Your task to perform on an android device: I want to increase the sound quality to high so that the voice is clear.
Image 0: 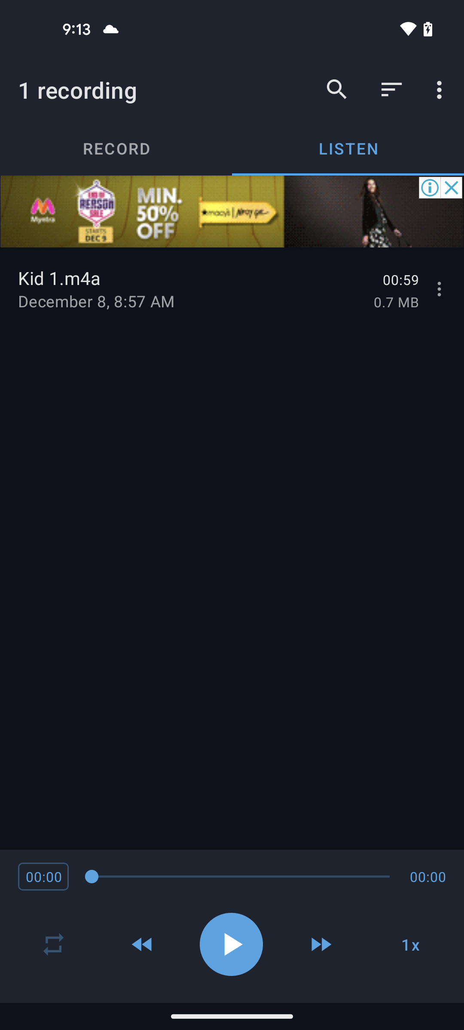
click on three dots icon at the top right corner of the screen
Step 0: click (441, 90)
Image 1: 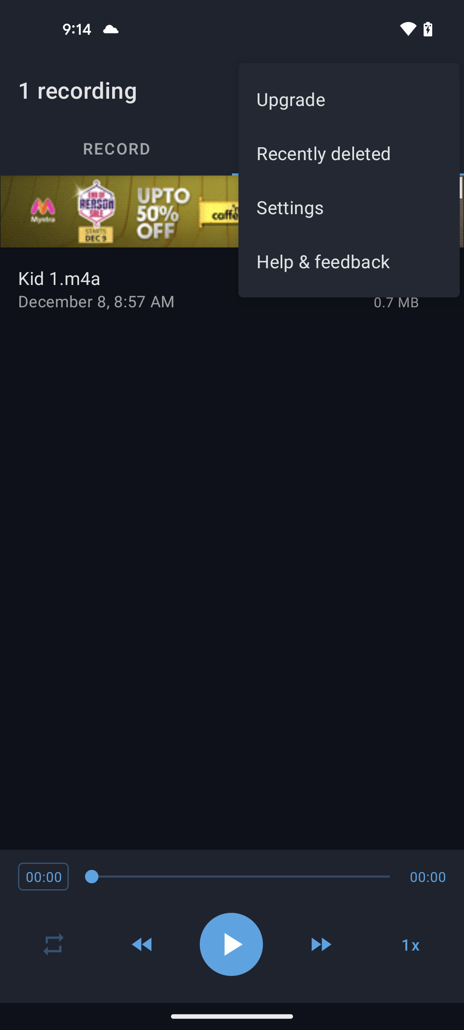
click on settings option
Step 1: click (349, 207)
Image 2: 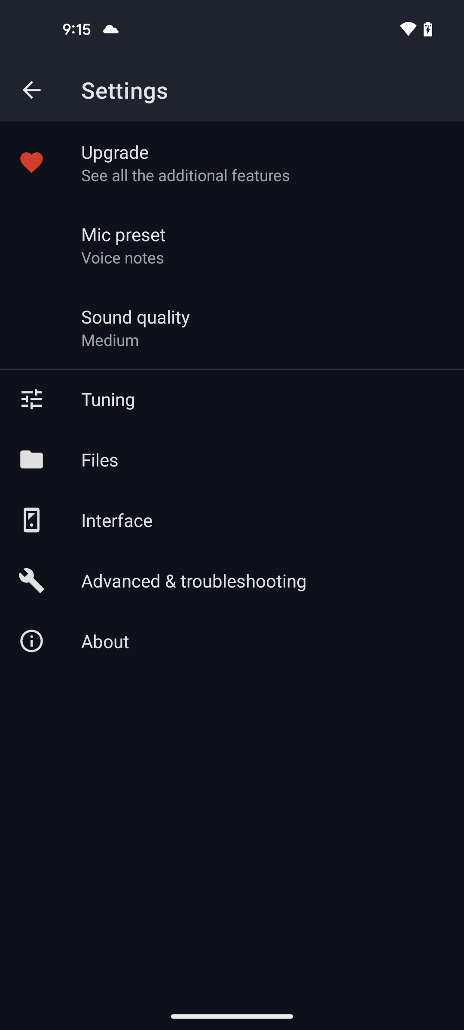
click on the sound quality option
Step 2: click (168, 331)
Image 3: 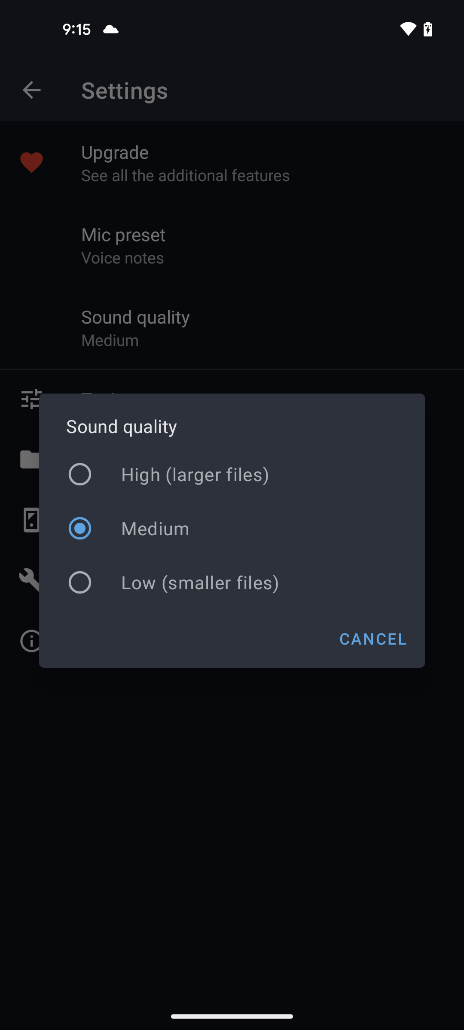
select high option
Step 3: click (232, 474)